Your task to perform on an android device: Open the TickTick app, click on the task "Analyse the current supplier" from the 60-day sales plan, and share it at dbwscratch.test.id4@gmail.com.
Image 0: 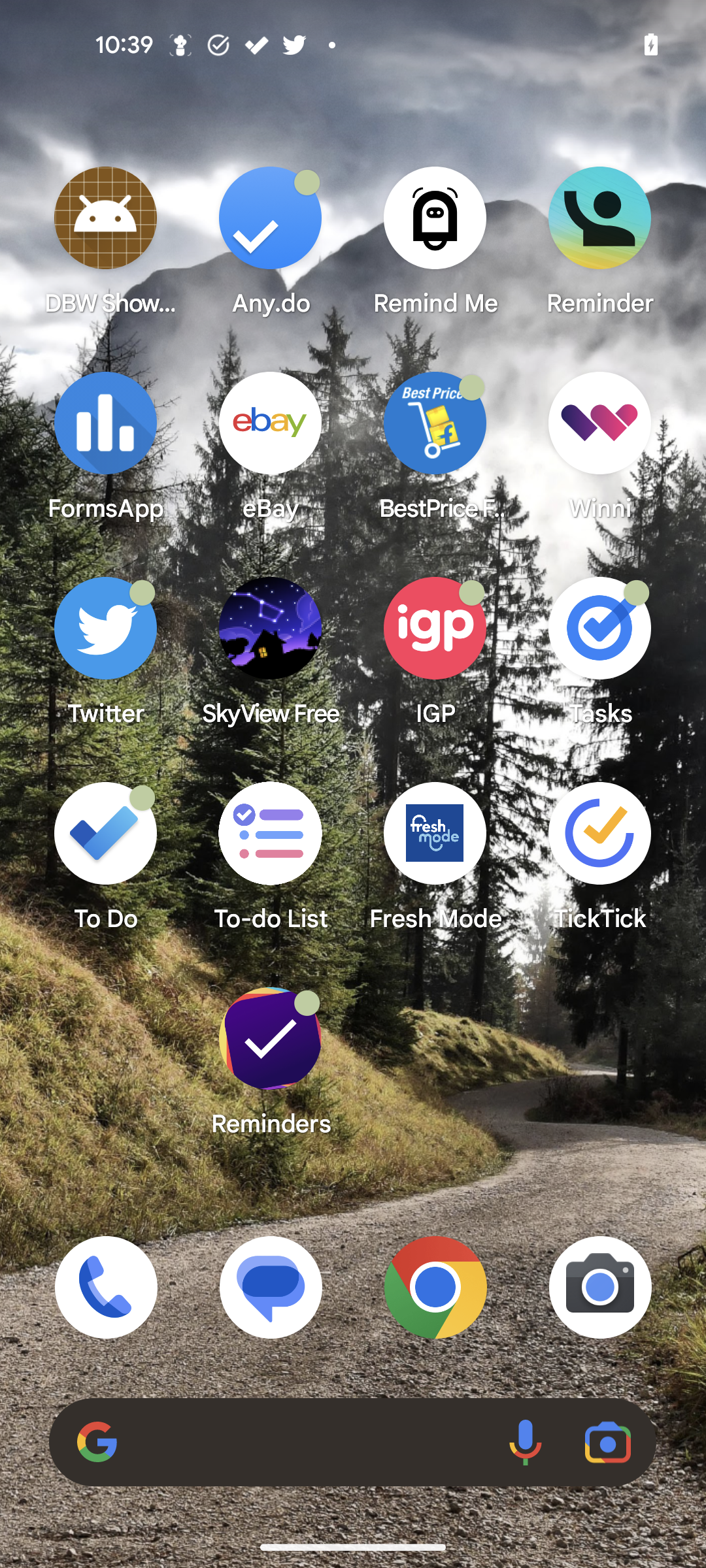
Open the TickTick app.
Step 0: open app "TickTick"
Image 1: 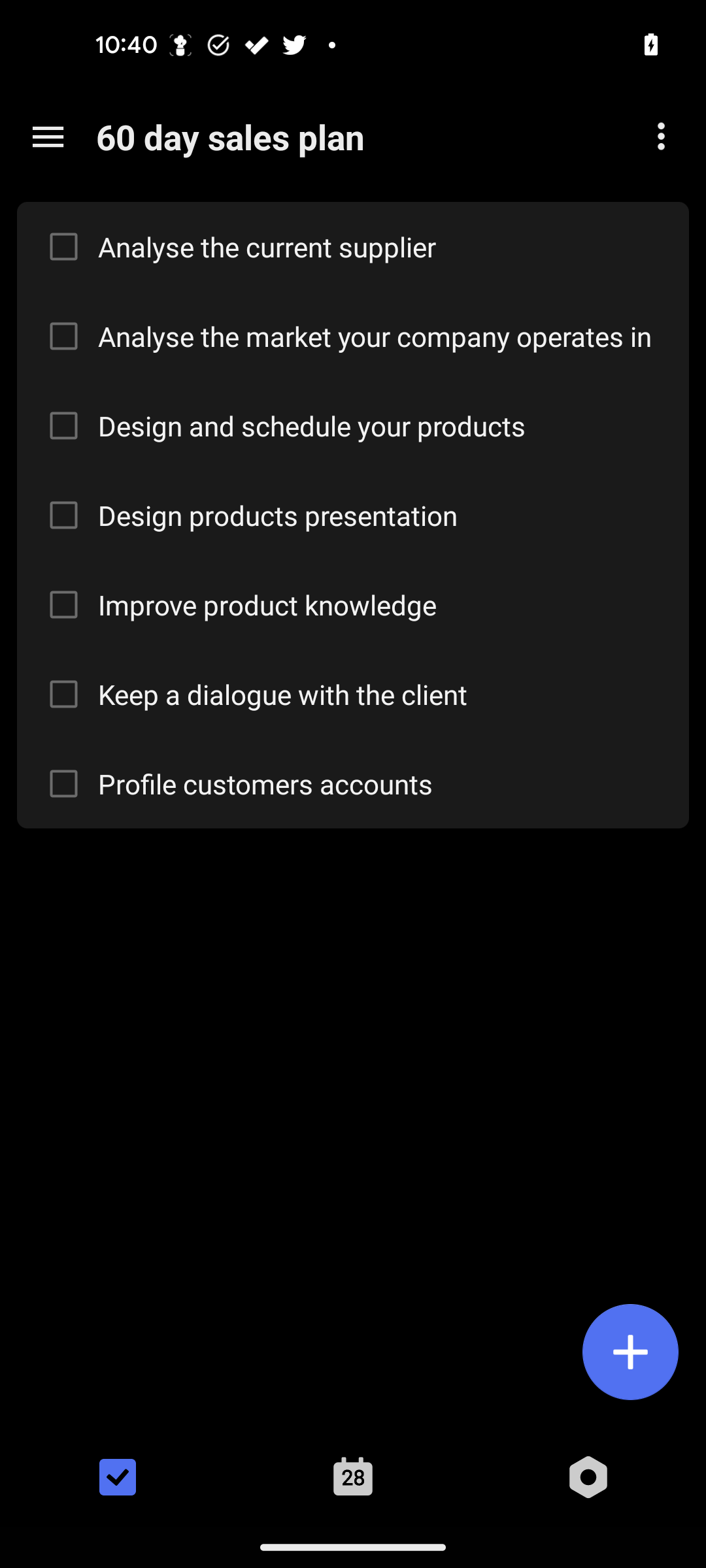
Click on the tab "Analyse the current supplier"."
Step 1: click (382, 246)
Image 2: 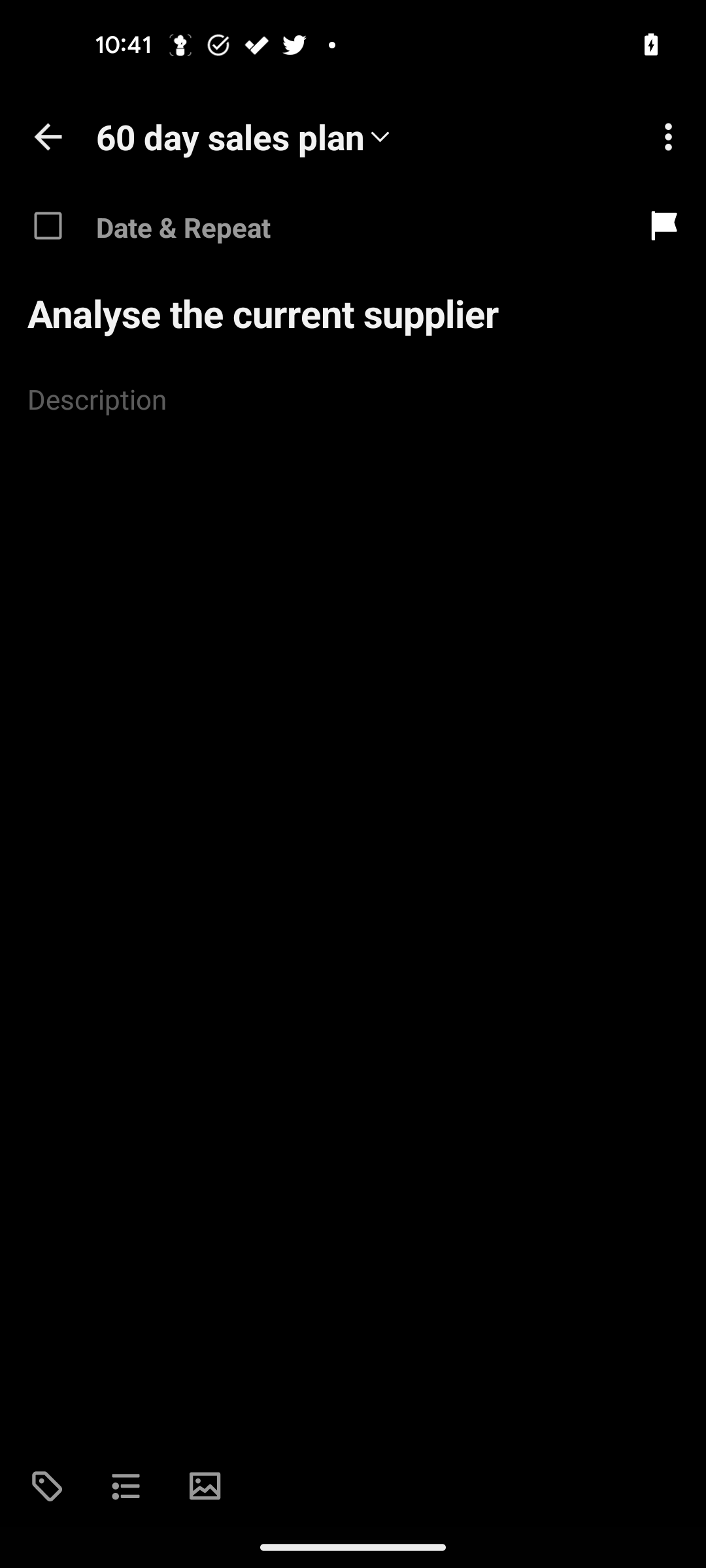
Click on the three dots icon at the top of the screen.
Step 2: click (659, 145)
Image 3: 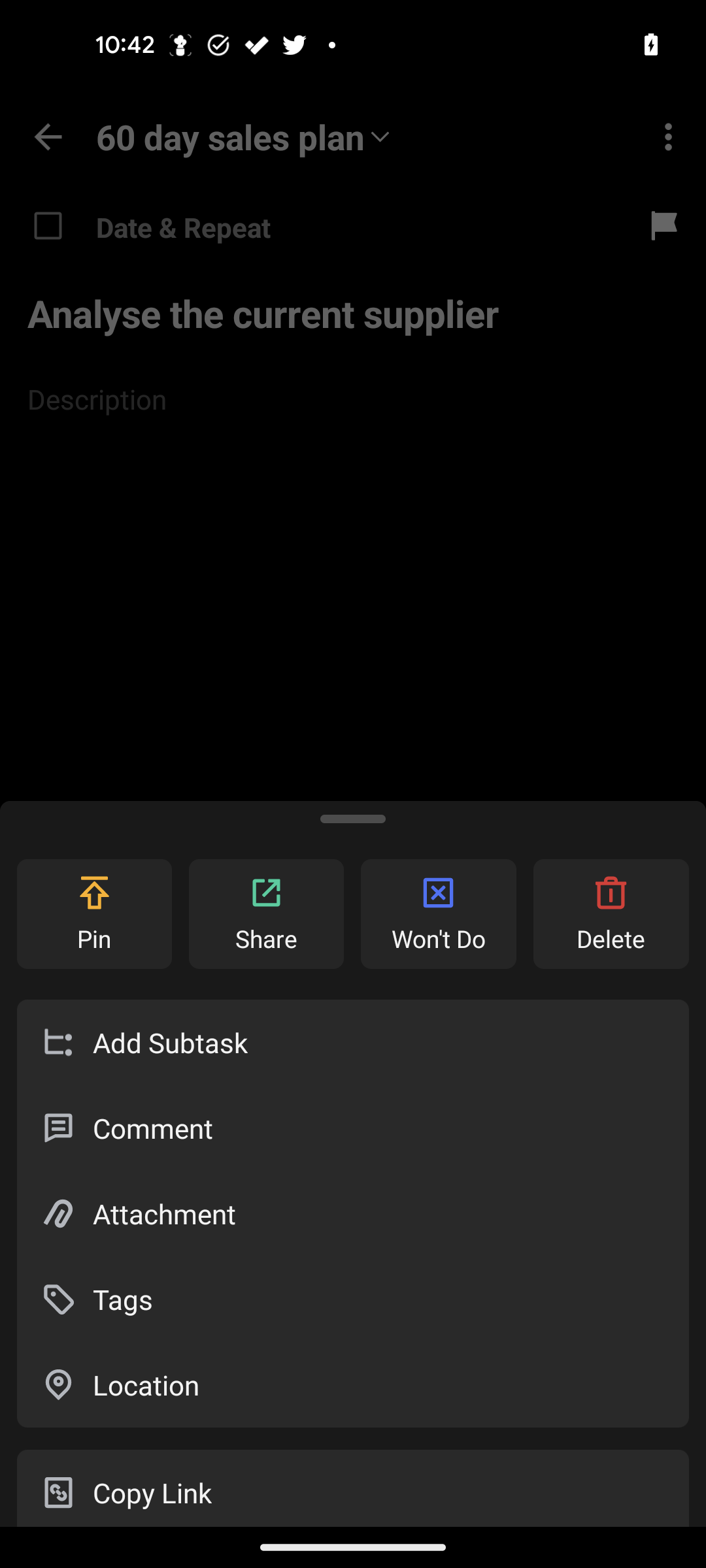
Click on the share button.
Step 3: click (266, 905)
Image 4: 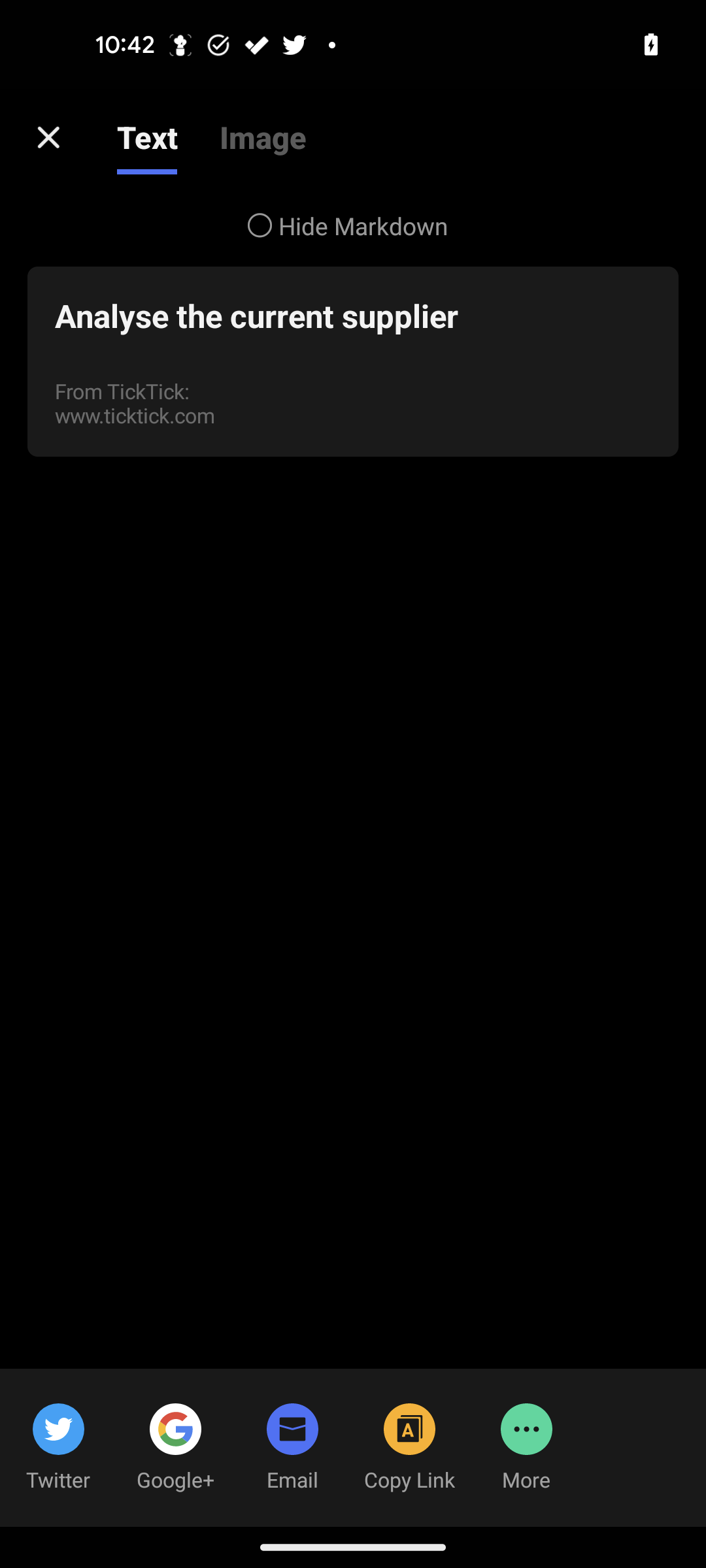
Click on the more icon at the bottom of the screen.
Step 4: click (524, 1439)
Image 5: 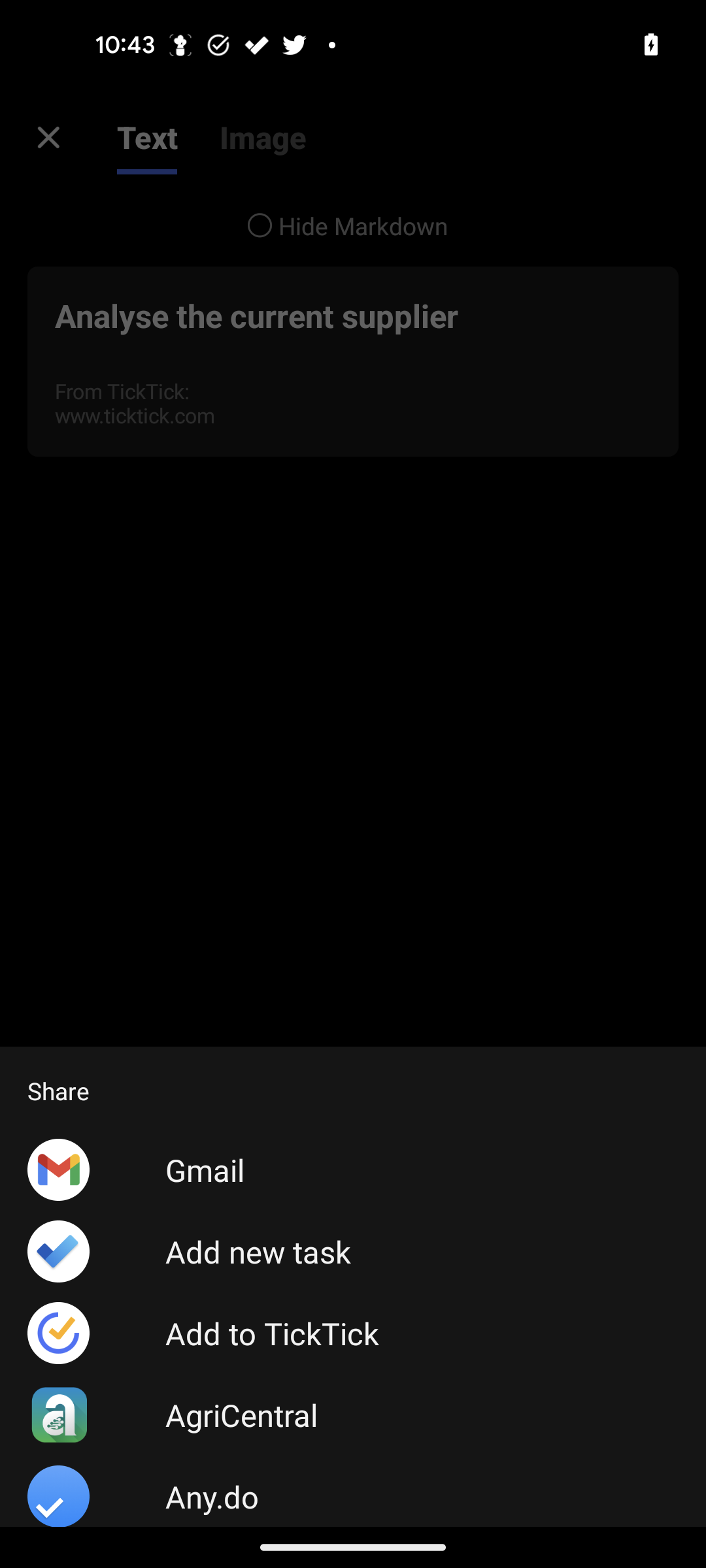
Select Gmail from the given list.
Step 5: click (52, 1178)
Image 6: 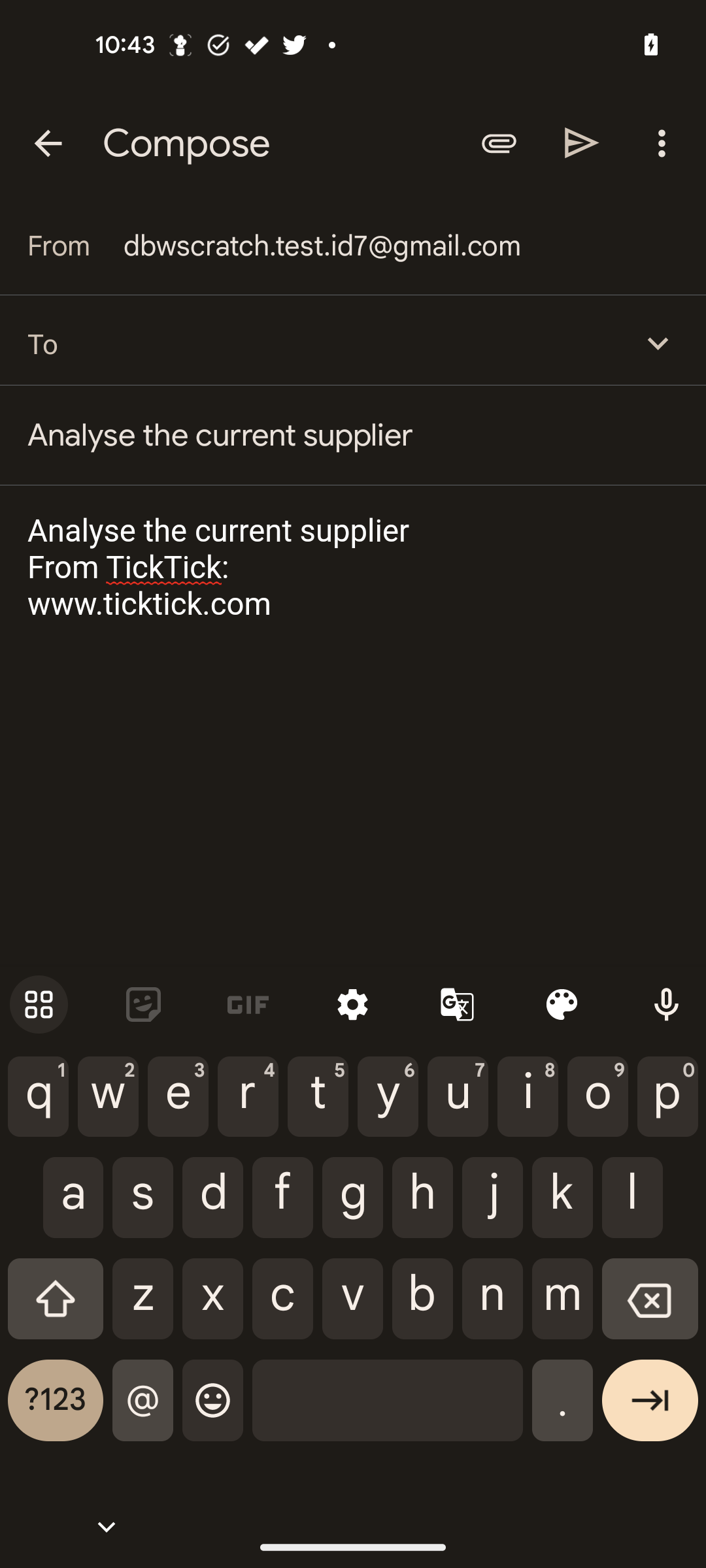
Type dbwscratch.test.id4@gmail.com
Step 6: type "dbwscratch.test.id4@gmail.com"
Image 7: 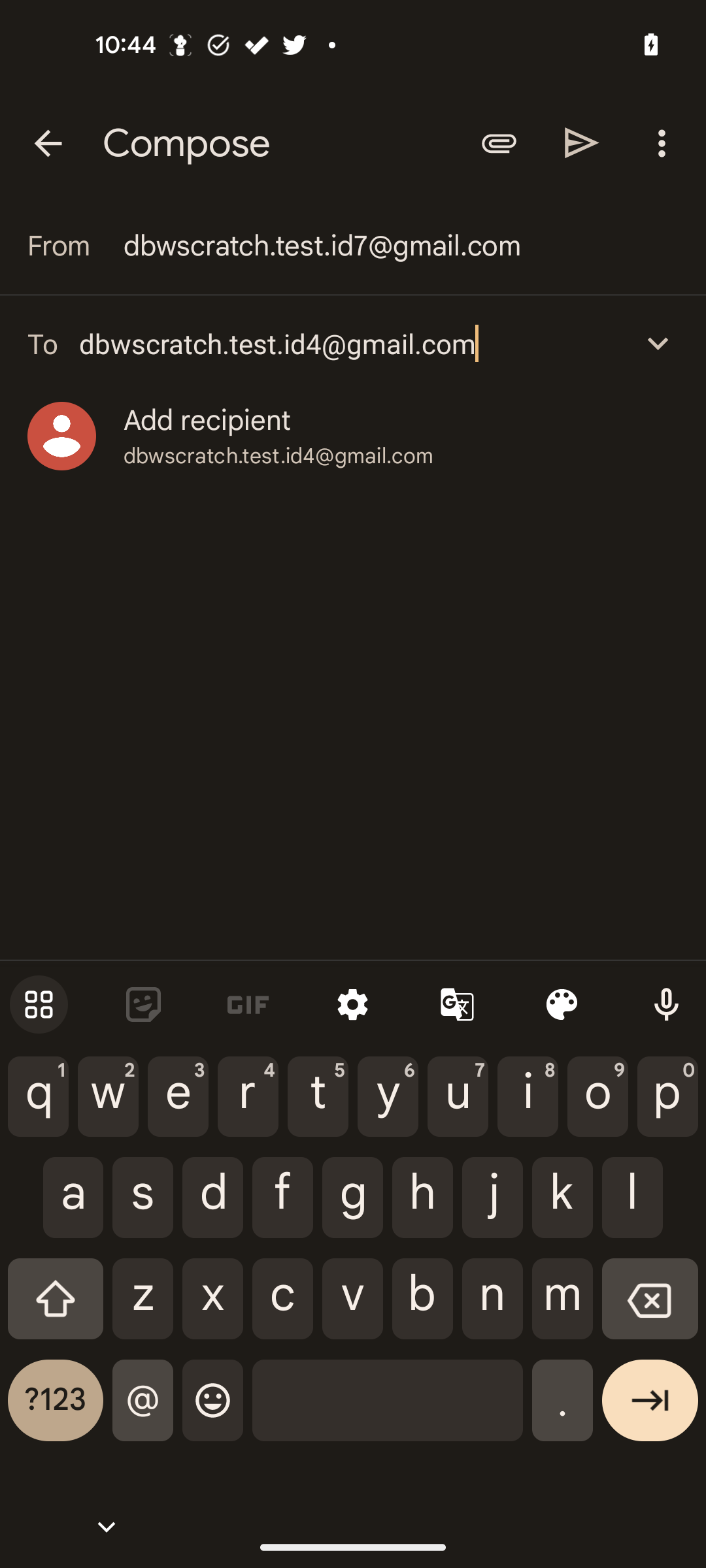
Click on the send button at the top of the screen.
Step 7: click (582, 142)